Your task to perform on an android device: I'd like to read customer reviews on the UNIQLO app so that I can make an informed decision on the  Light Fleece long sleeve full-zip hoodie
Image 0: 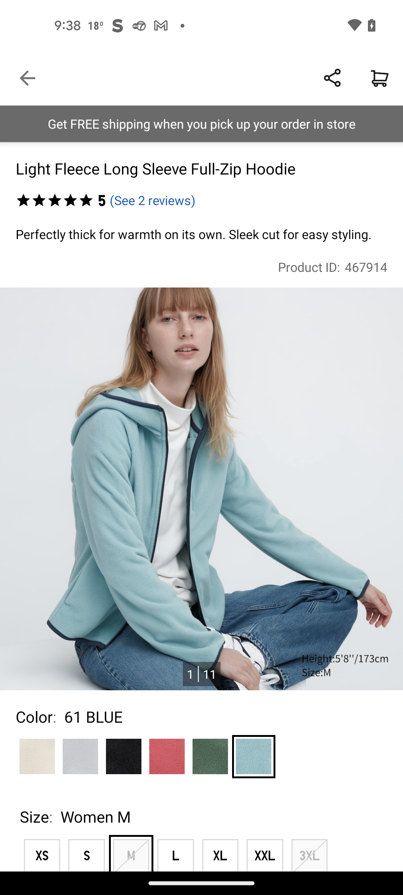
Swipe up to view the read reviews option
Step 0: scroll down
Image 1: 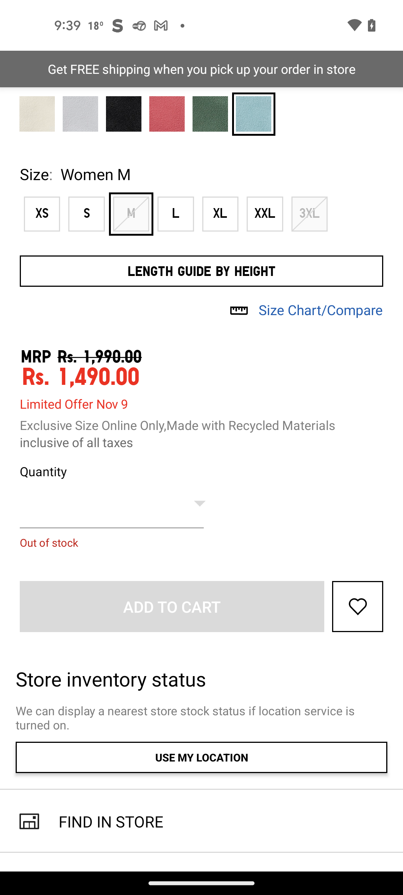
Swipe up to view the read reviews option
Step 1: scroll down
Image 3: 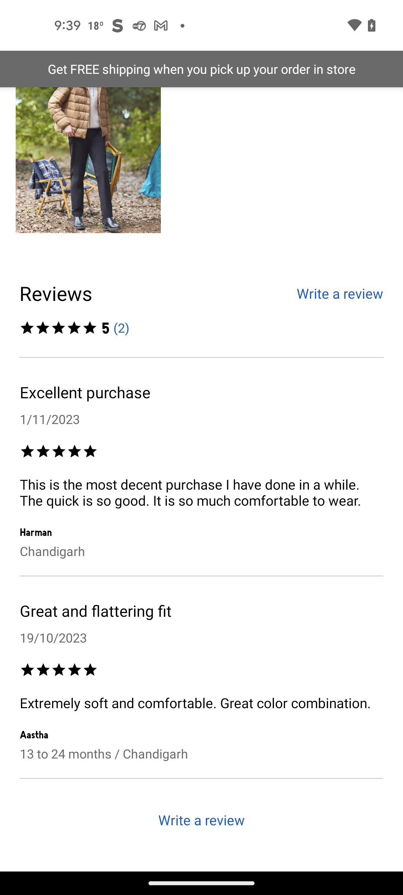
click on the reviews option
Step 3: click (201, 307)
Image 4: 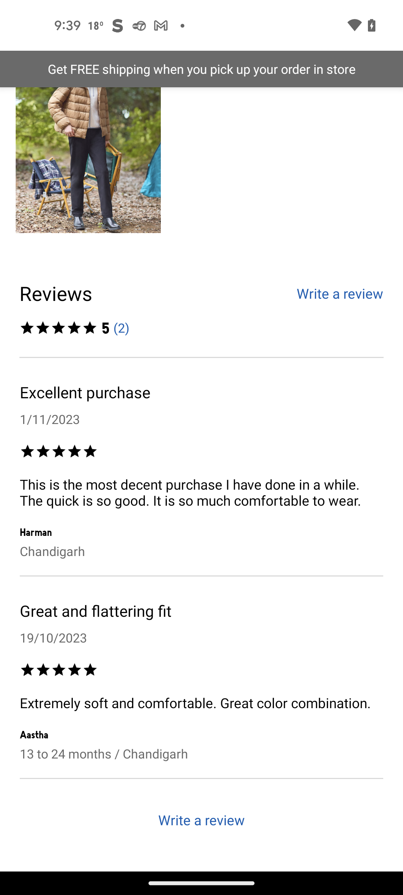
click on the reviews option
Step 4: click (56, 293)
Image 5: 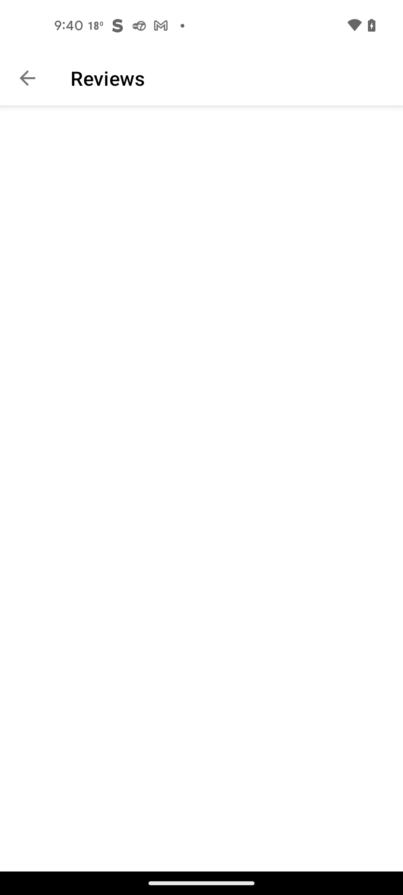
click on the reviews option
Step 5: wait
Image 6: 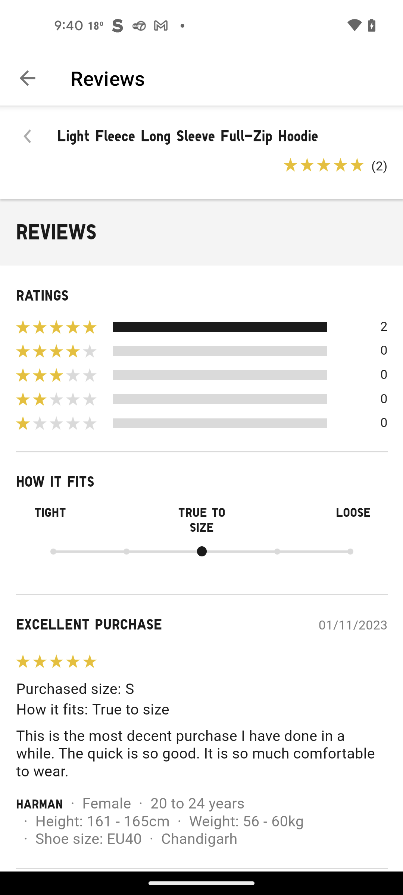
Swipe up to view the  reviews
Step 6: scroll down
Image 7: 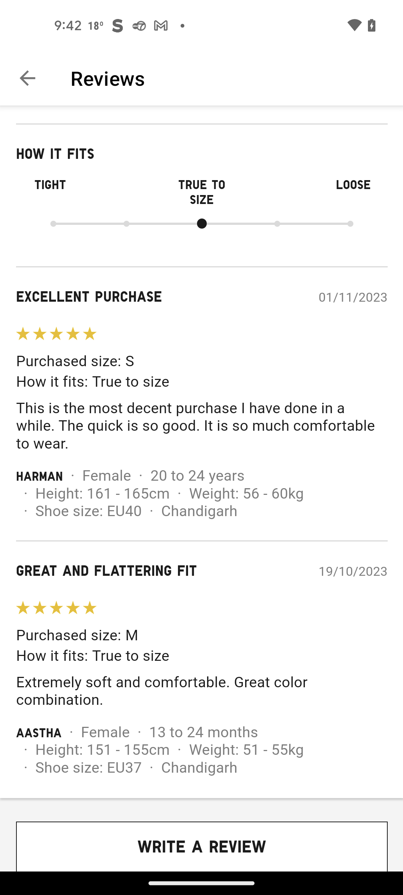
Swipe up to view the  reviews
Step 7: scroll down